Your task to perform on an android device: Open the Myntra  app and search Cricket Kit bag
Image 0: 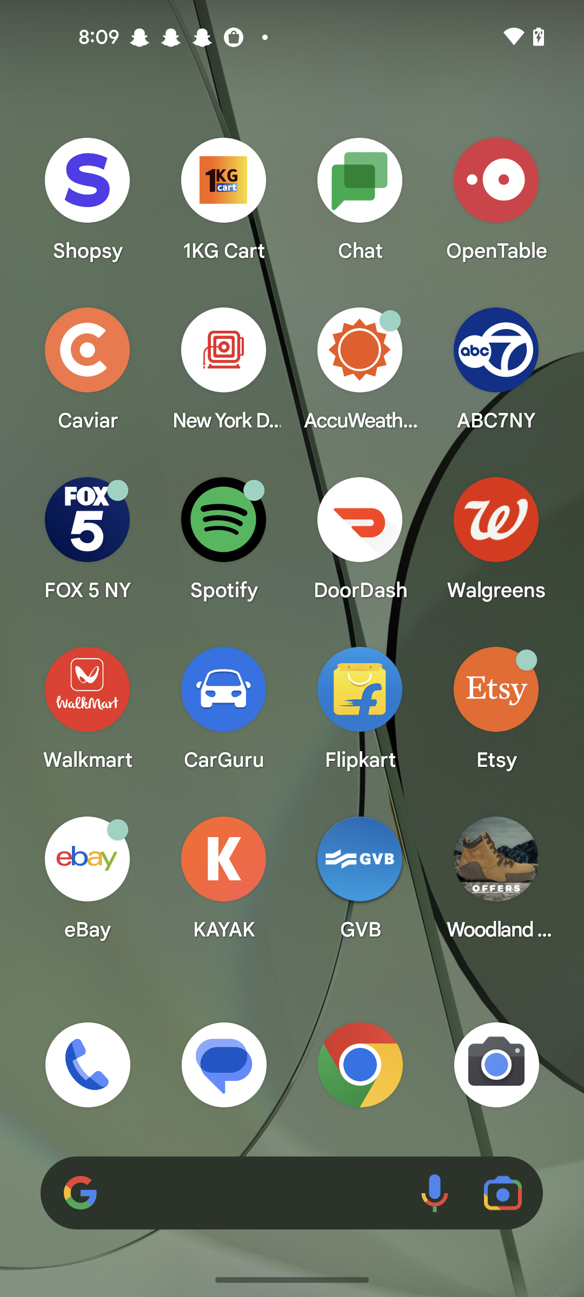
Open the Myntra app
Step 0: open app "Myntra"
Image 1: 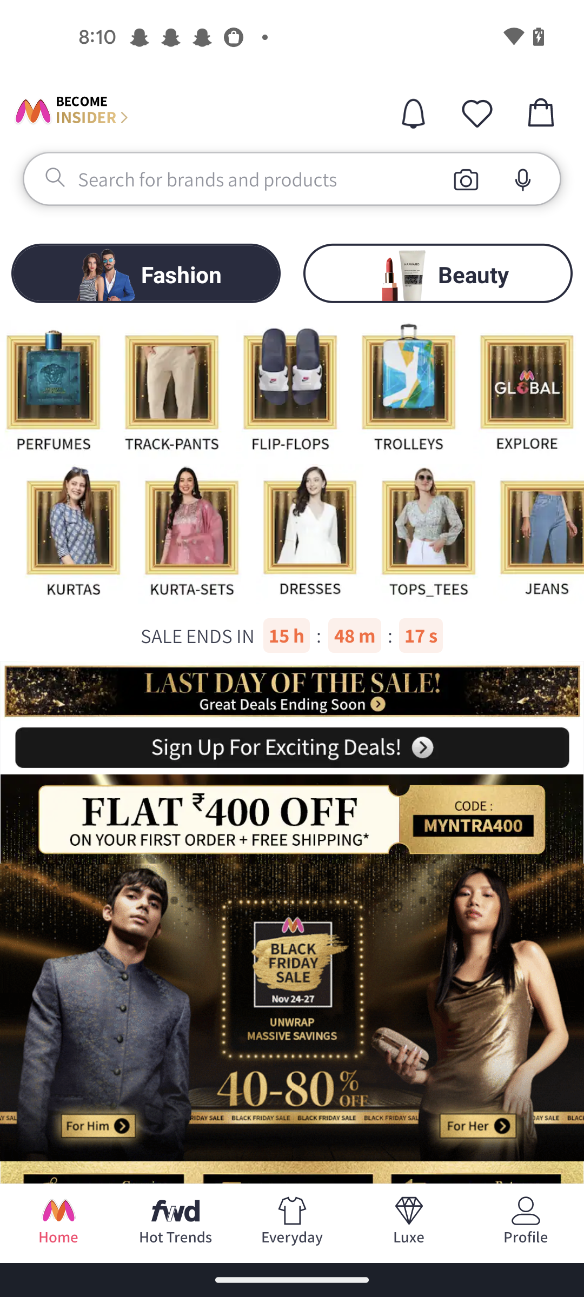
Click on the search icon
Step 1: click (181, 177)
Image 2: 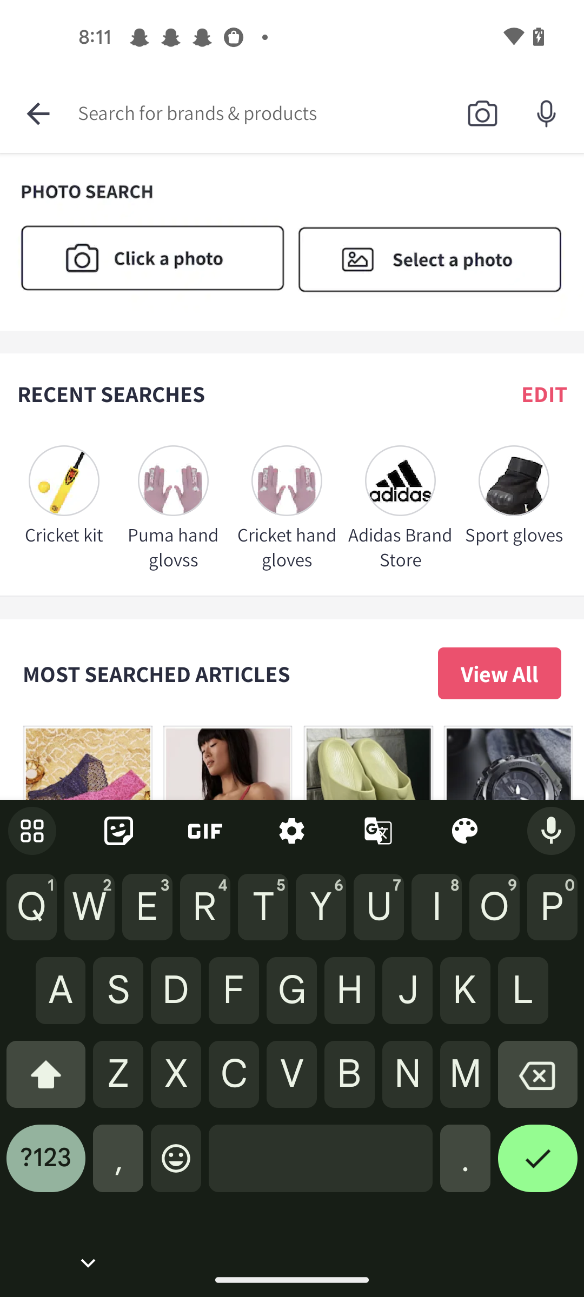
Search Cricket Kit bag
Step 2: wait
Image 3: 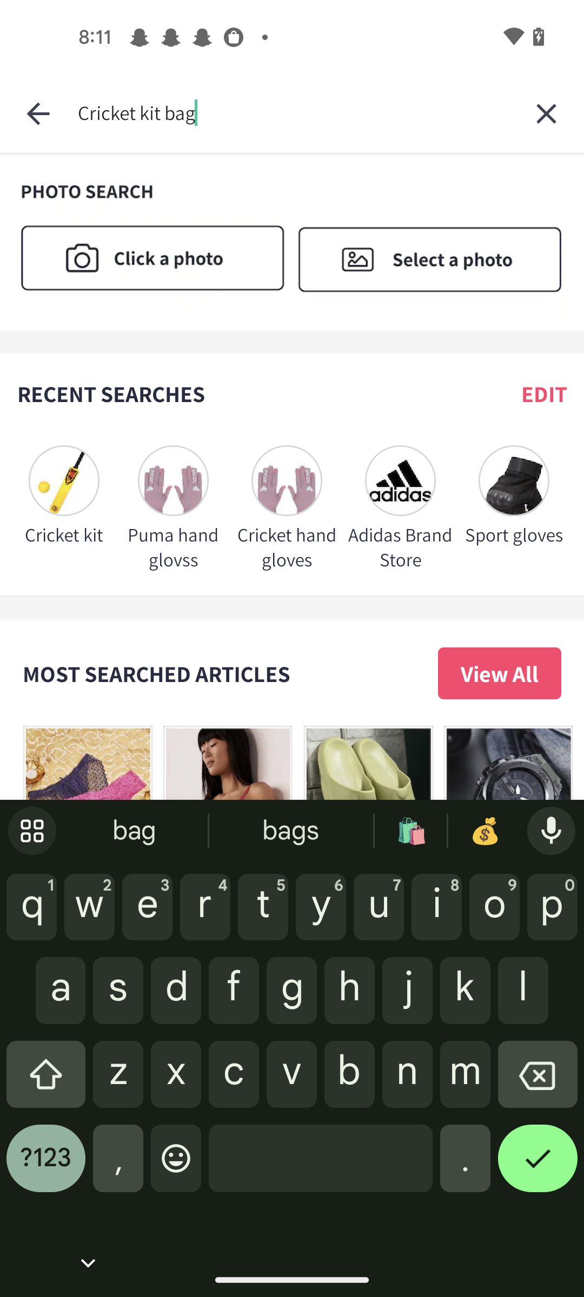
Click on the tick icon
Step 3: click (537, 1166)